Your task to perform on an android device: I want to edit the reminder to buy new Balance hiking shoes with a reminder time of 2 p.m. on the ToDodo app.
Image 0: 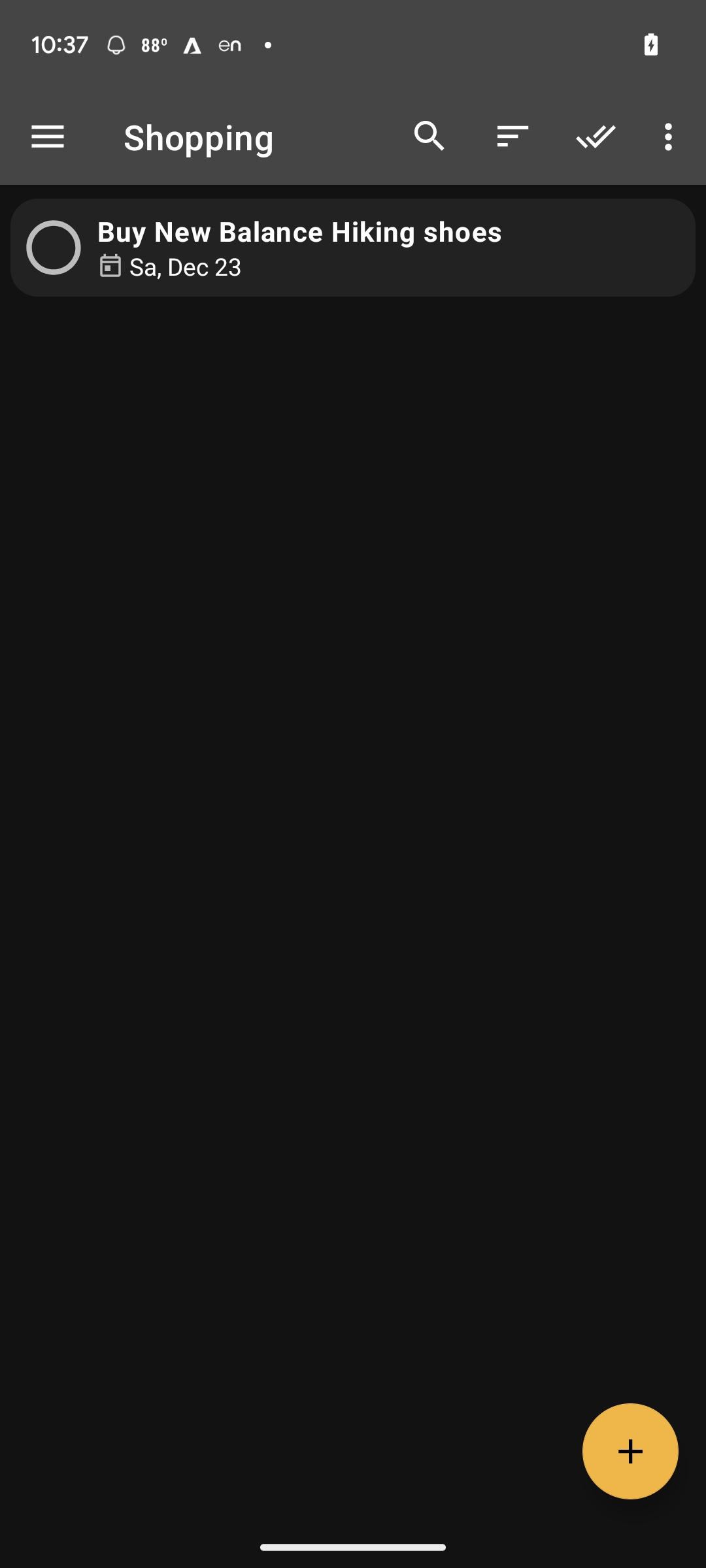
Click on the reminder
Step 0: click (299, 231)
Image 1: 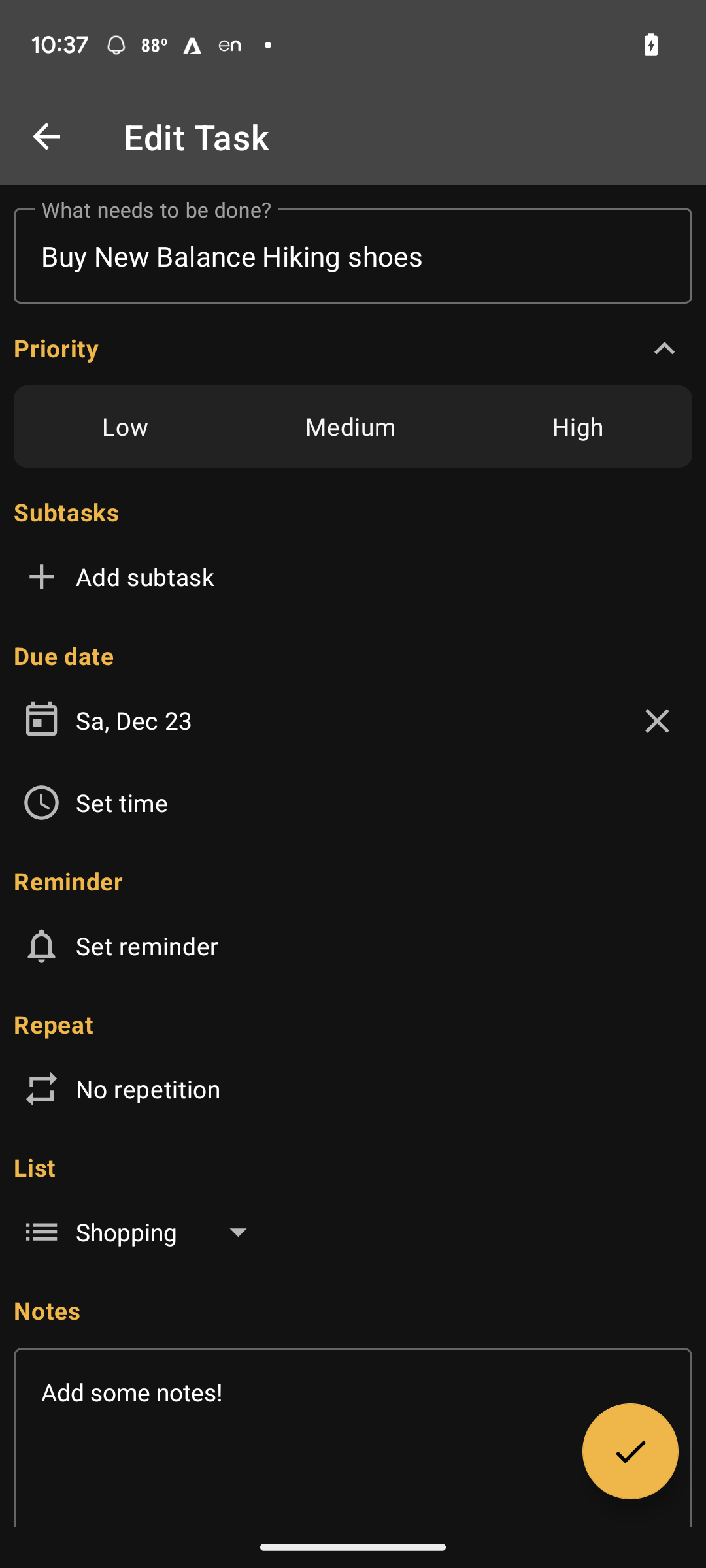
Click on set time
Step 1: click (122, 803)
Image 2: 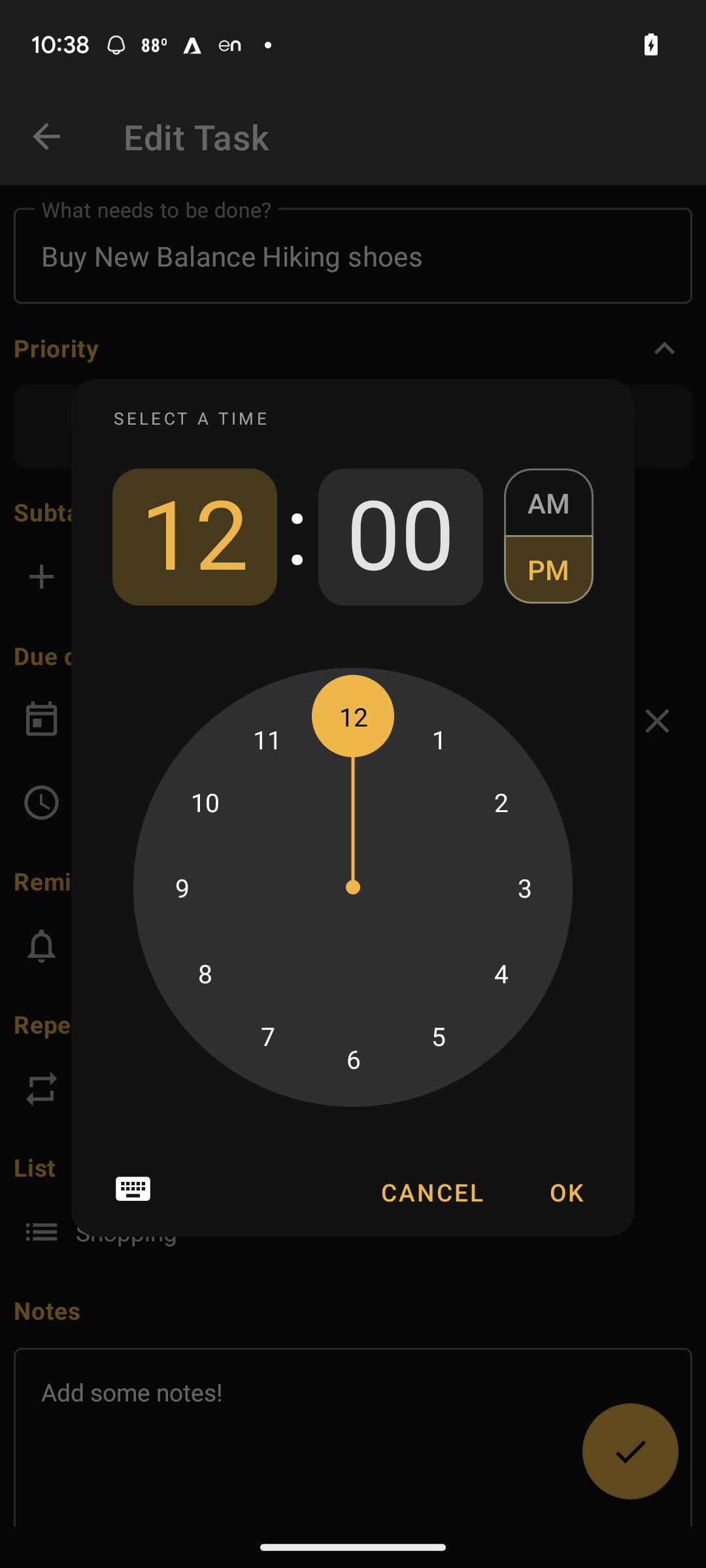
Select 2 pm
Step 2: click (501, 802)
Image 3: 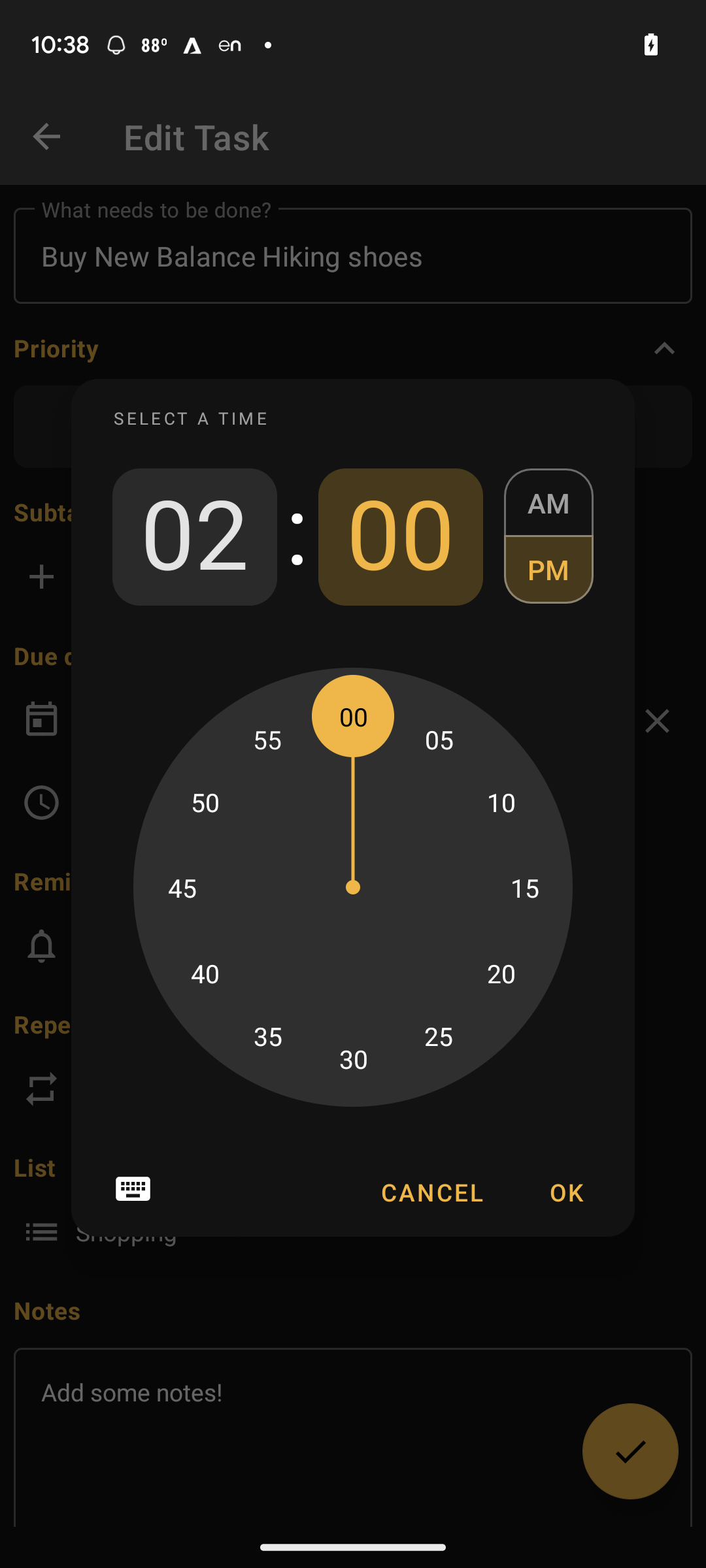
Click OK
Step 3: click (565, 1192)
Image 4: 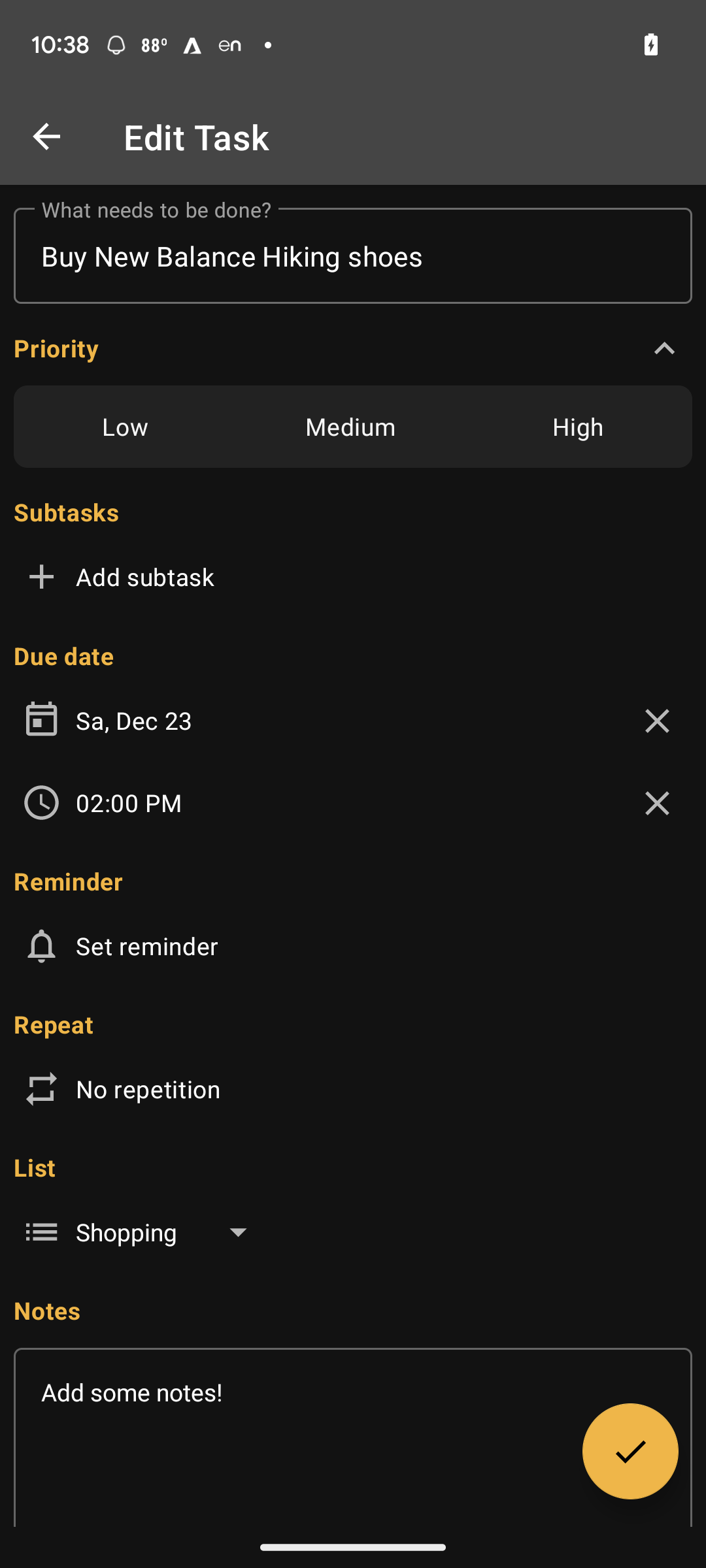
Click on the save icon
Step 4: click (352, 1437)